Your task to perform on an android device: Open the Gmail app and click on the Star button to mark a Komoot Email as starred.
Image 0: 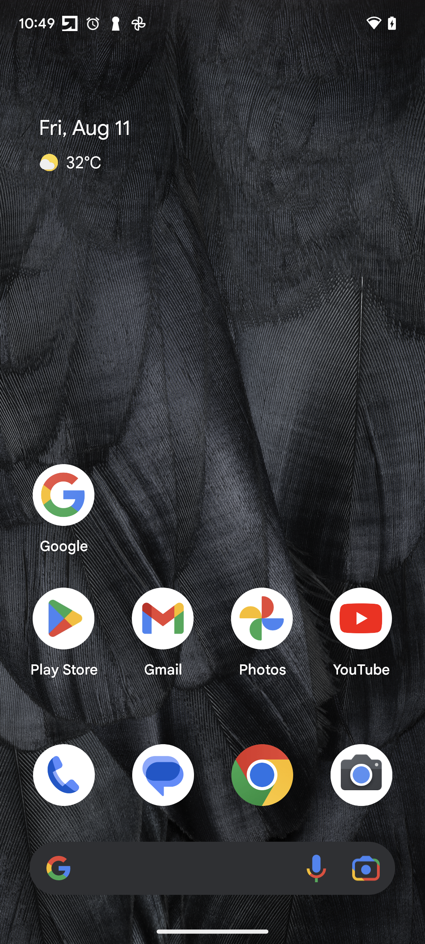
Open the Gmail App 
Step 0: open app "Gmail"
Image 2: 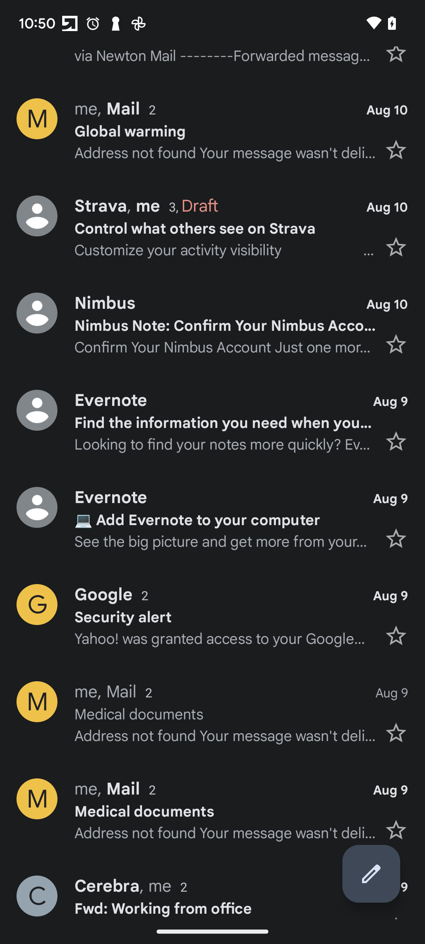
Swipe up to see the Komoot Email
Step 2: scroll down
Image 3: 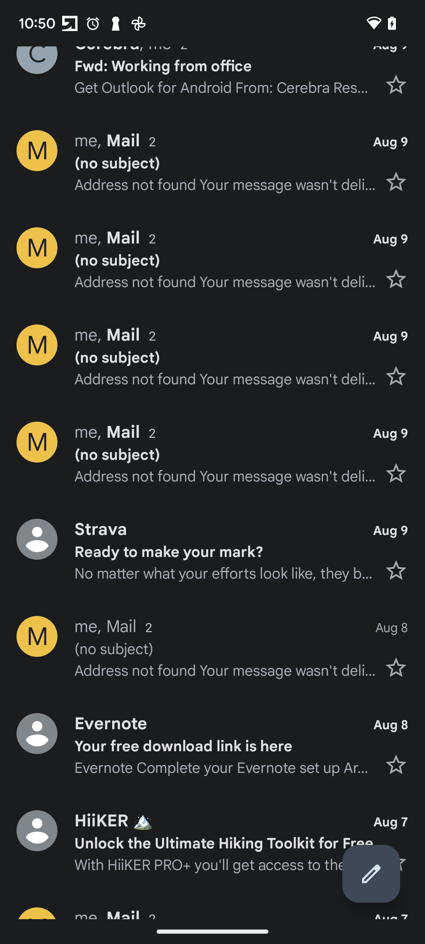
Swipe up to see the Komoot Email
Step 3: scroll down
Image 4: 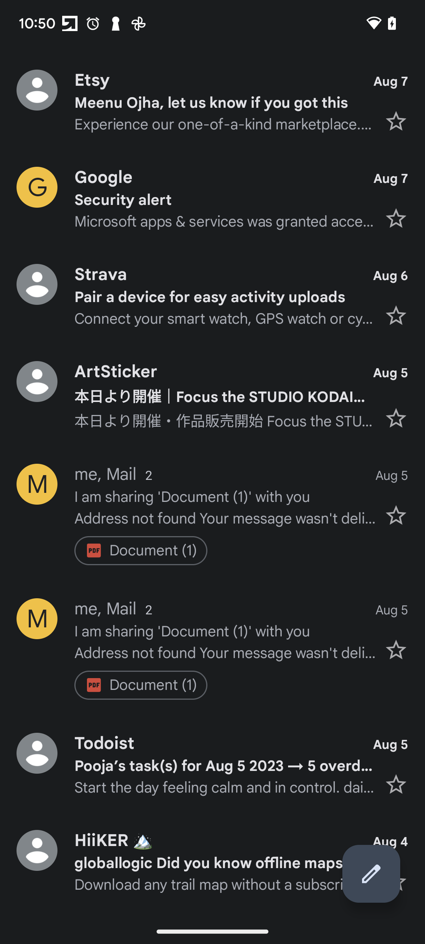
Swipe up to see the Komoot Email
Step 4: scroll down
Image 5: 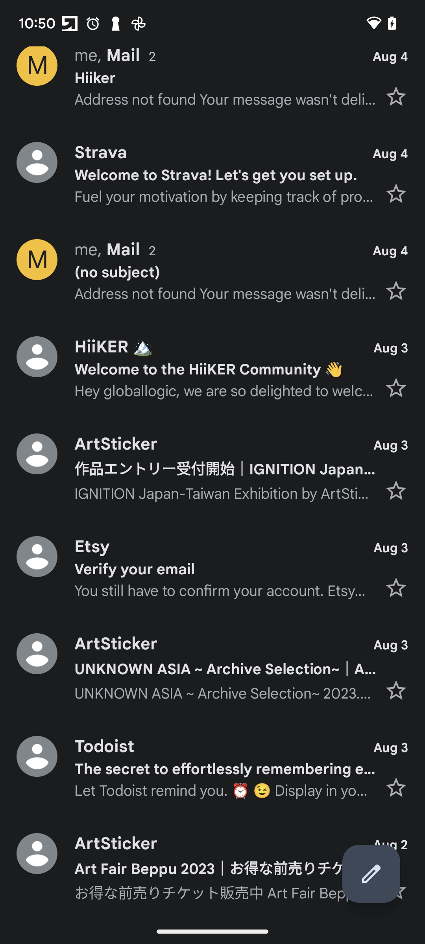
Swipe up to see the Komoot Email
Step 5: scroll down
Image 6: 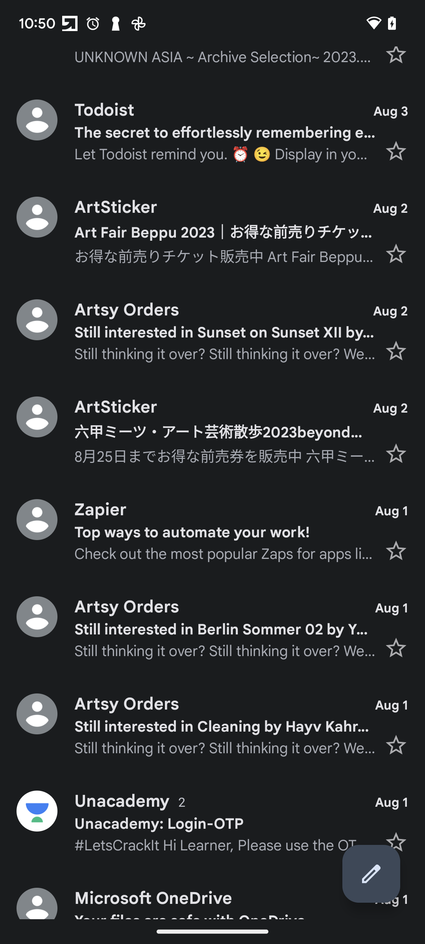
Swipe up to see the Komoot Email
Step 6: scroll down
Image 7: 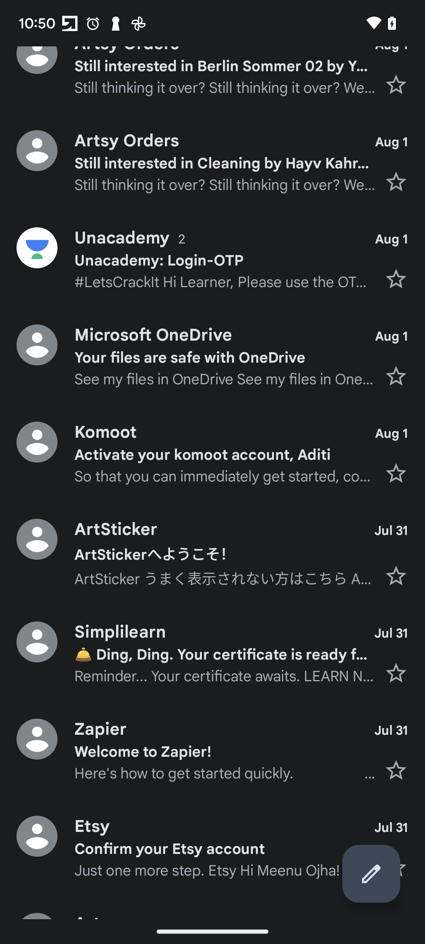
Click on the Star Icon to Star a Komoot Email 
Step 7: click (213, 454)